Your task to perform on an android device: I want to hear the song "Oye Como Va" that I have recorded in my voice, so play the audio that I recorded on November 20 at 10:44 AM and rewind it by 10 seconds on the Voice Recorder app.
Image 0: 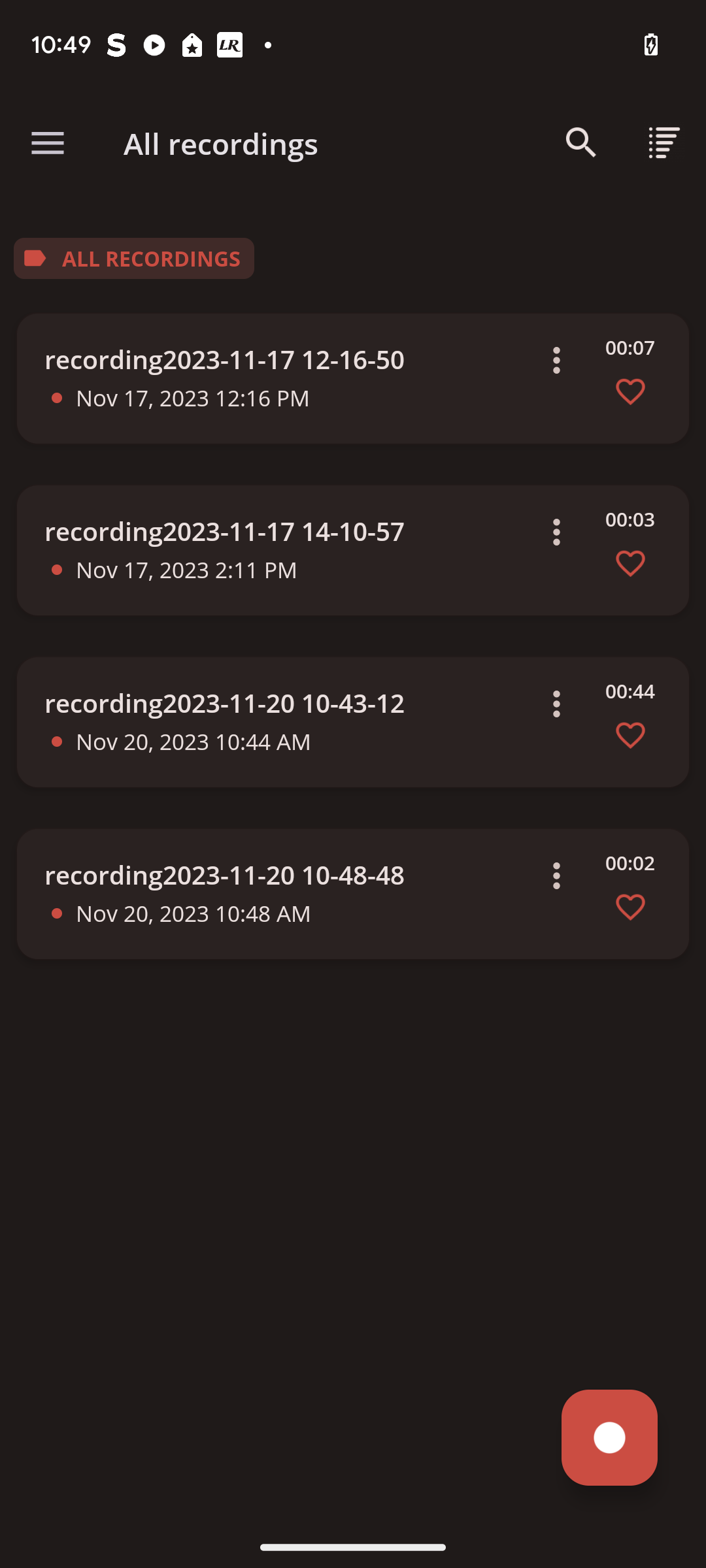
Click on the second last video.
Step 0: click (224, 703)
Image 1: 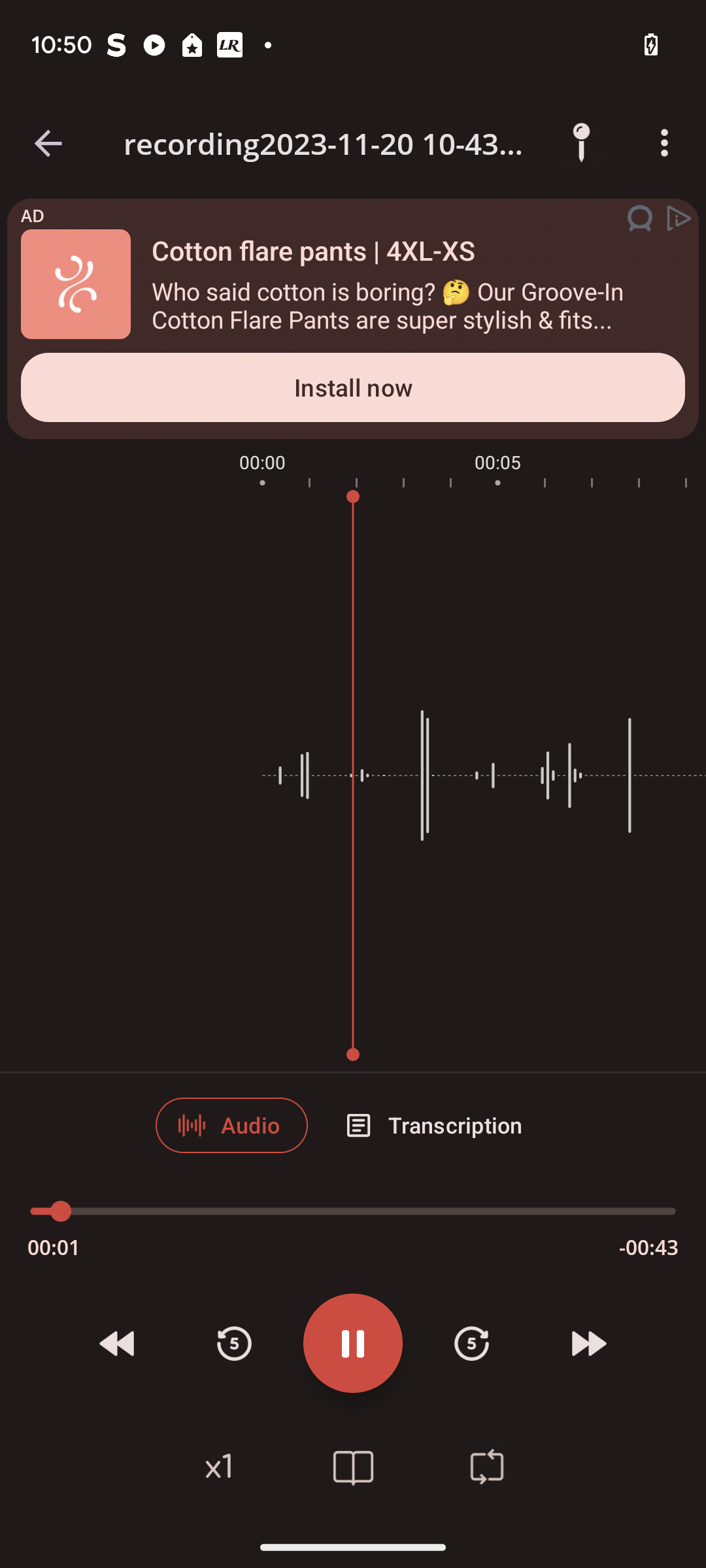
Click on the 5 second rewind icon on the left side of the play icon.
Step 1: click (223, 1338)
Image 2: 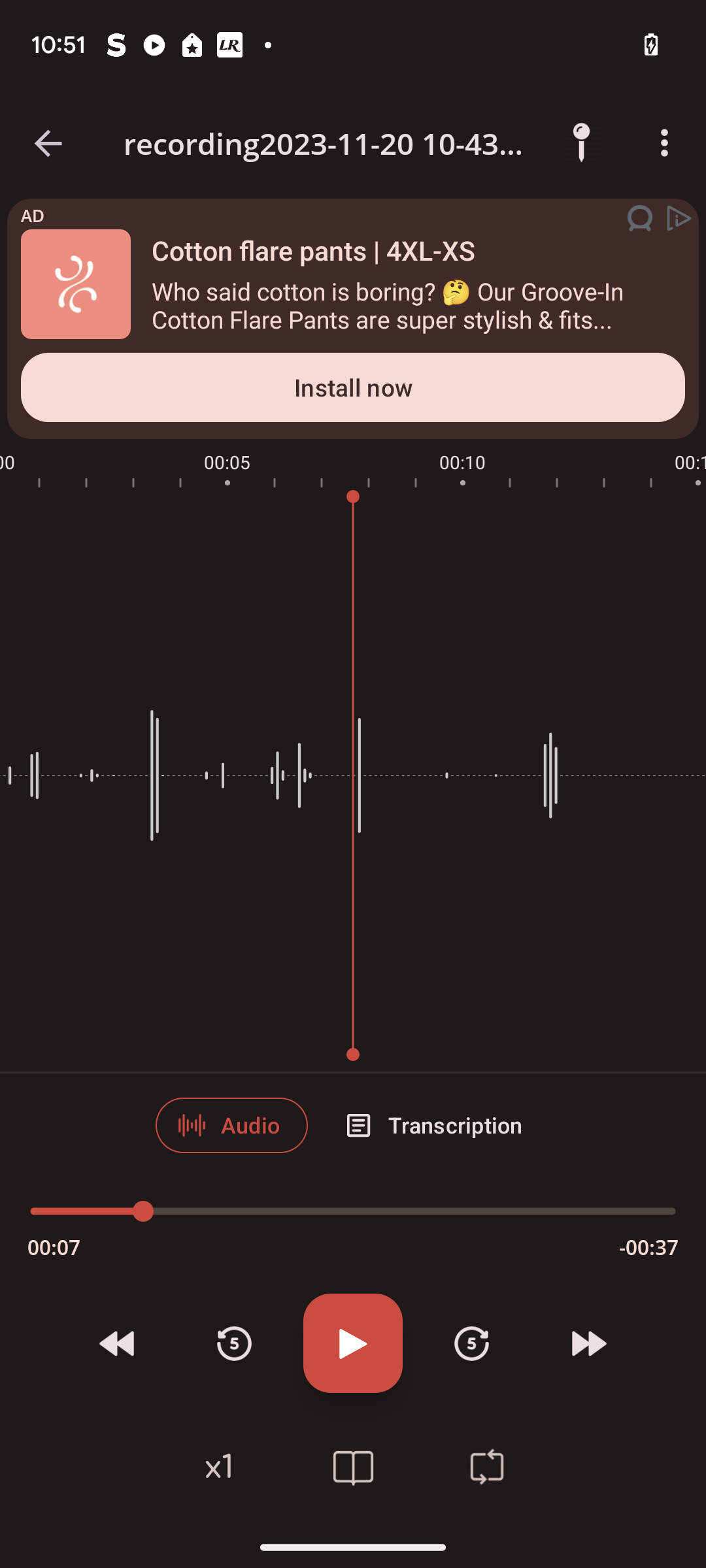
Click on the 5 second rewind icon on the left side of the play icon.
Step 2: click (235, 1342)